Your task to perform on an android device: Open the Mindvalley app, I would like to listen to a personalized guided meditation named Alpha Beats to help me be productive throughout the day.
Image 0: 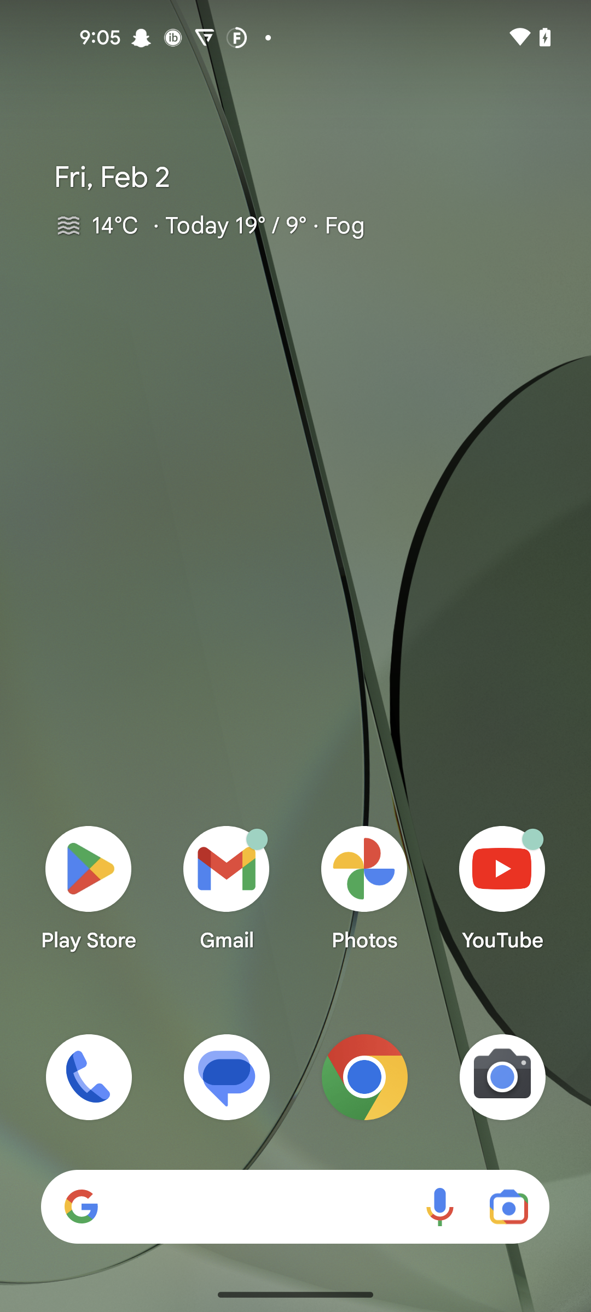
open the mindvalley app
Step 0: open app "Mindvalley"
Image 1: 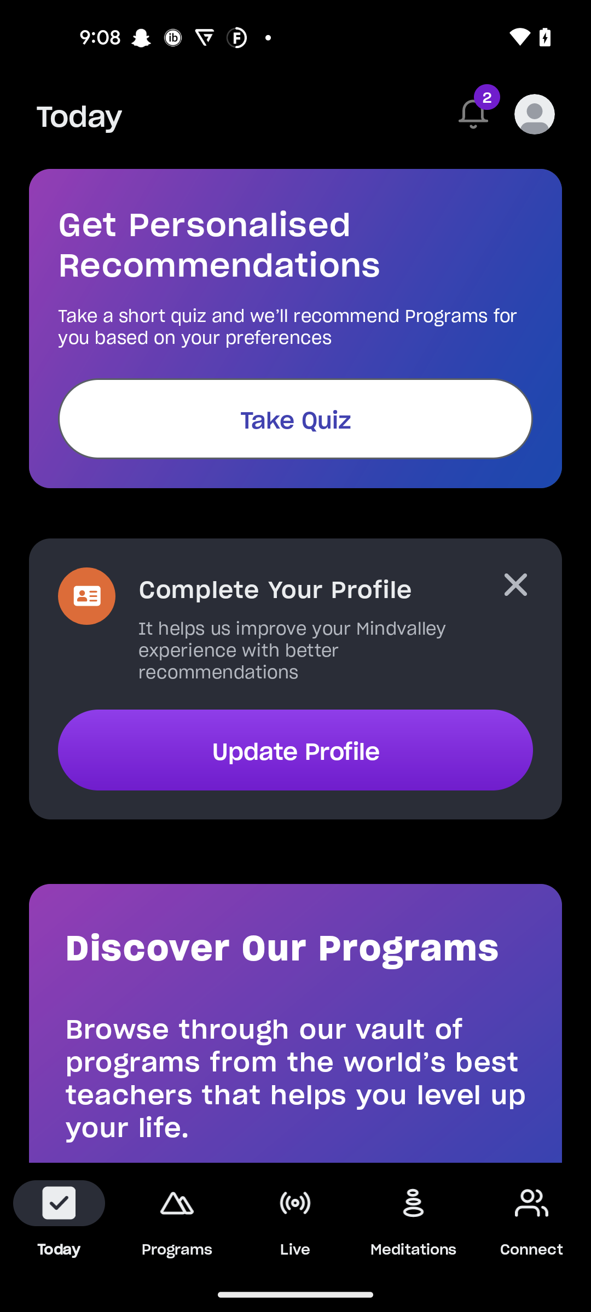
Swipe up 
Step 1: scroll down
Image 2: 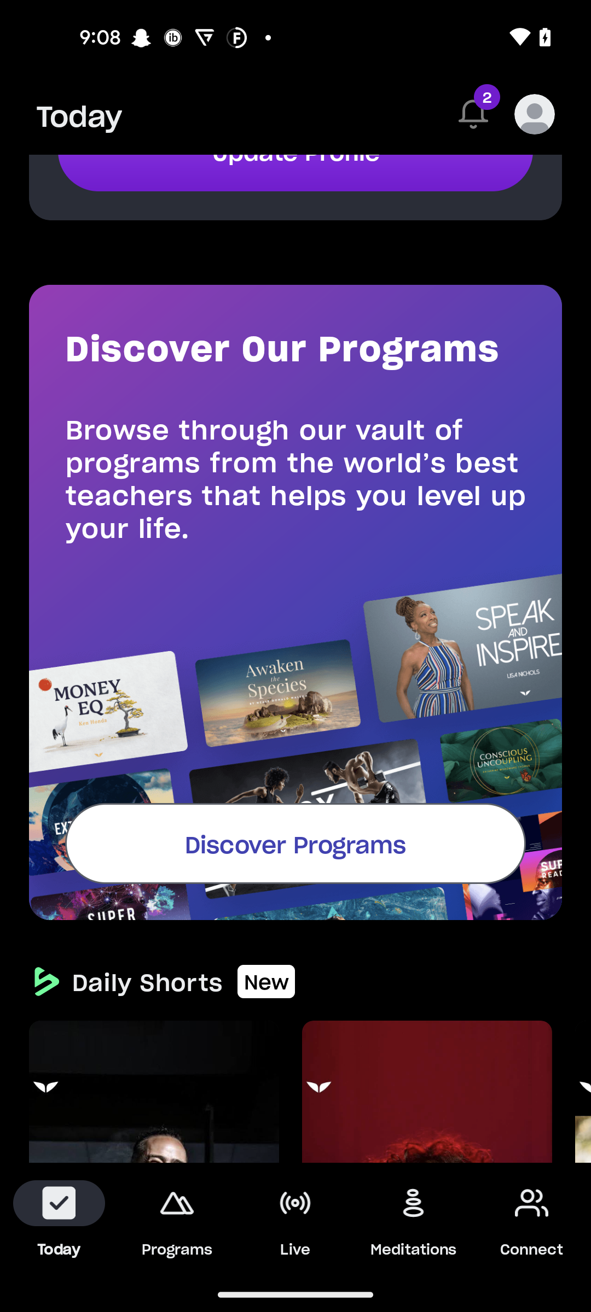
Swipe up 
Step 2: scroll down
Image 3: 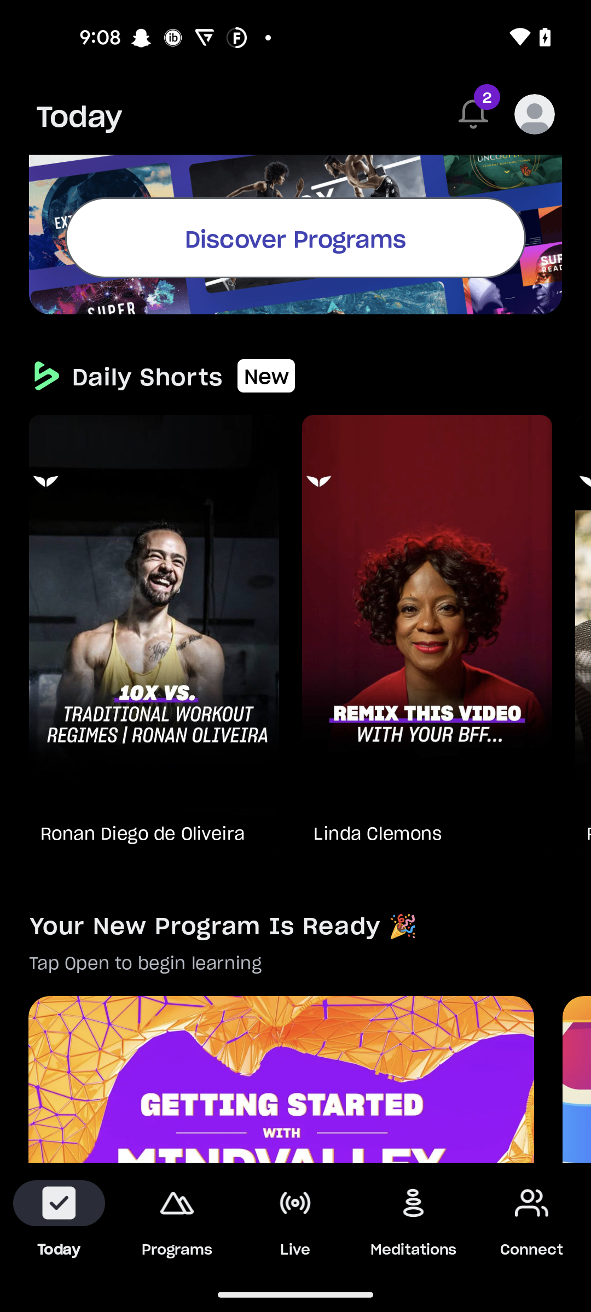
Swipe up 
Step 3: scroll down
Image 4: 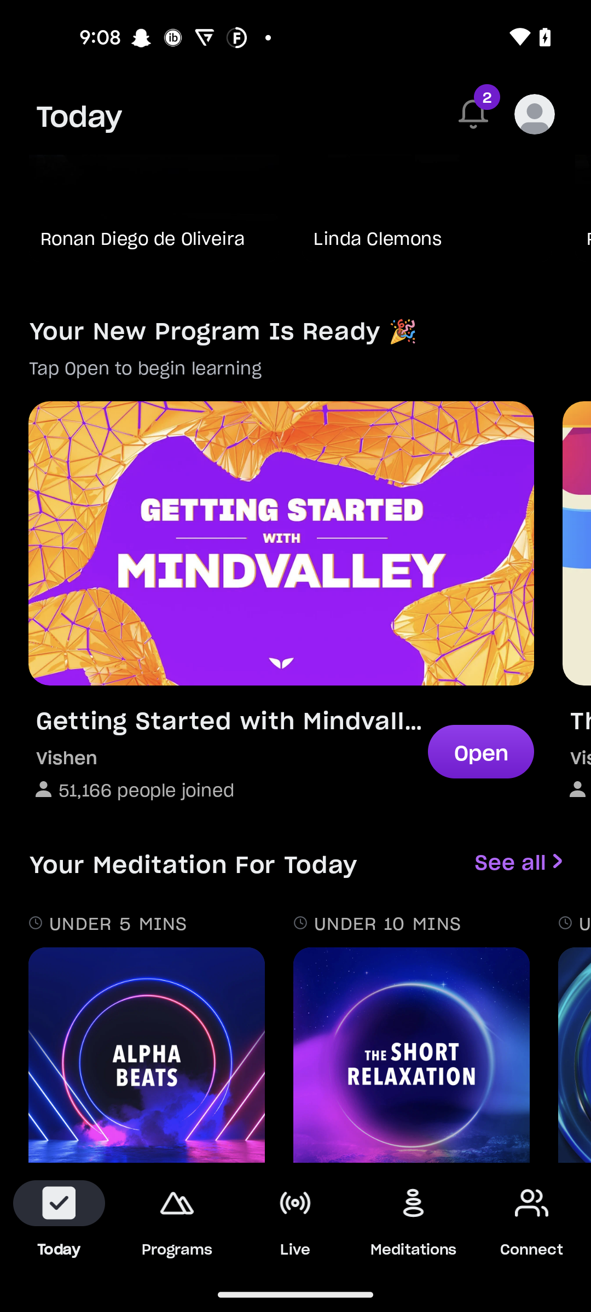
Swipe up 
Step 4: scroll down
Image 5: 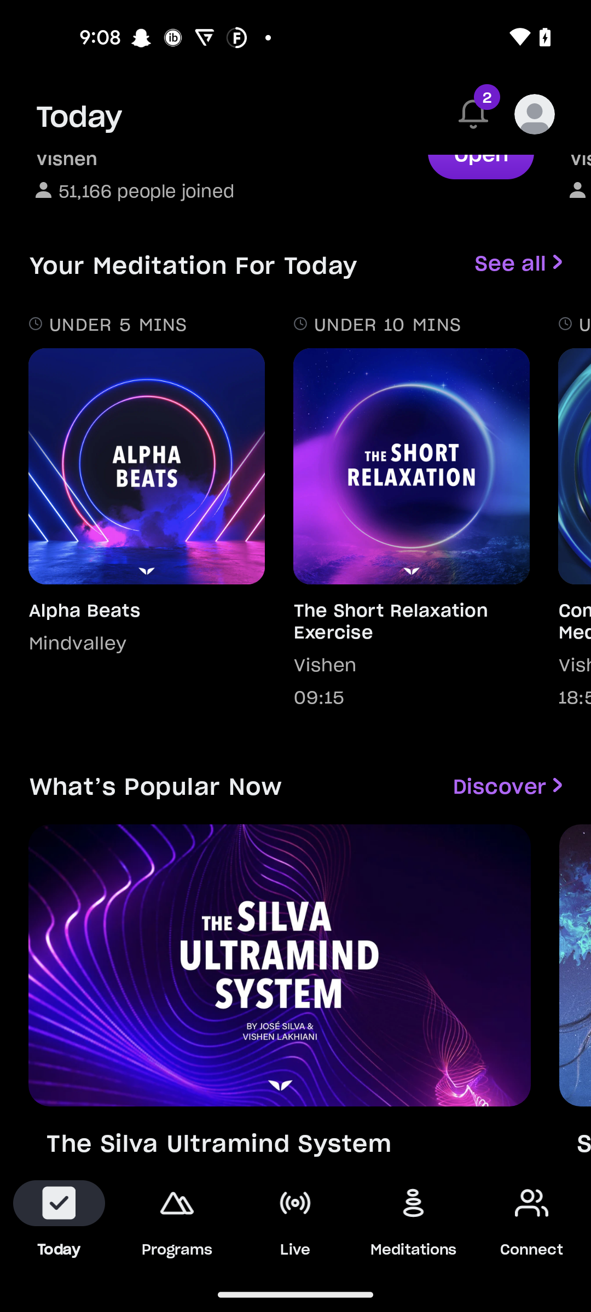
Click on the Alpha Beats
Step 5: click (146, 466)
Image 6: 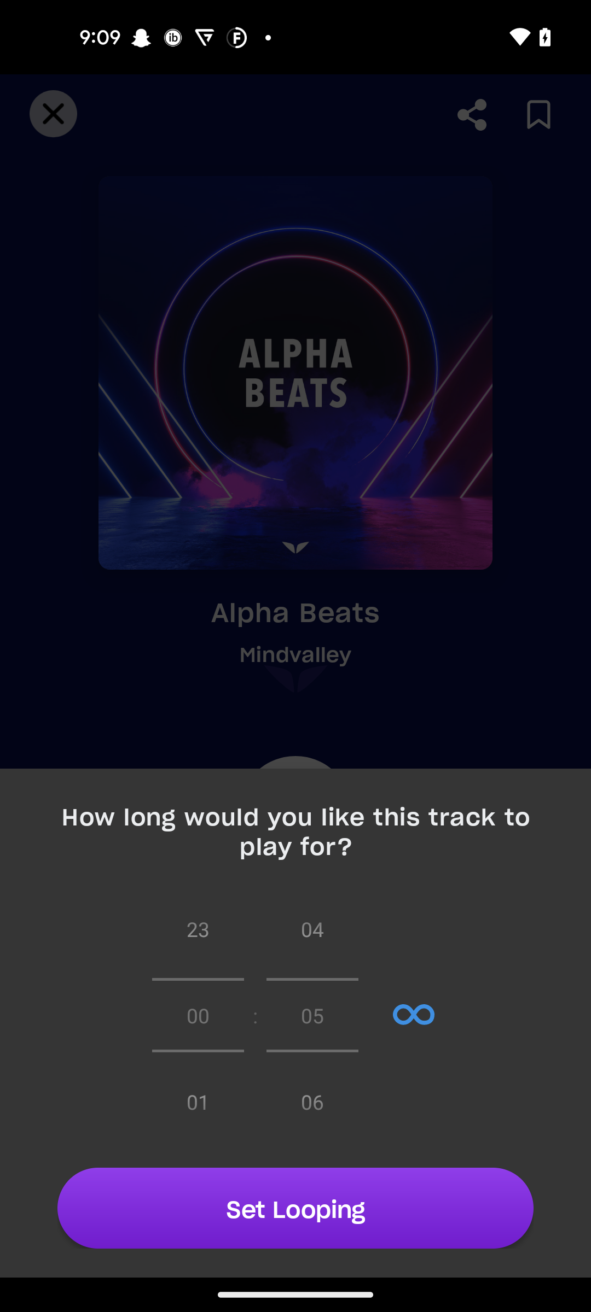
Click on the Alpha Beats
Step 6: wait